Your task to perform on an android device: I want to search for a train to London from Amsterdam tomorrow.
Image 0: 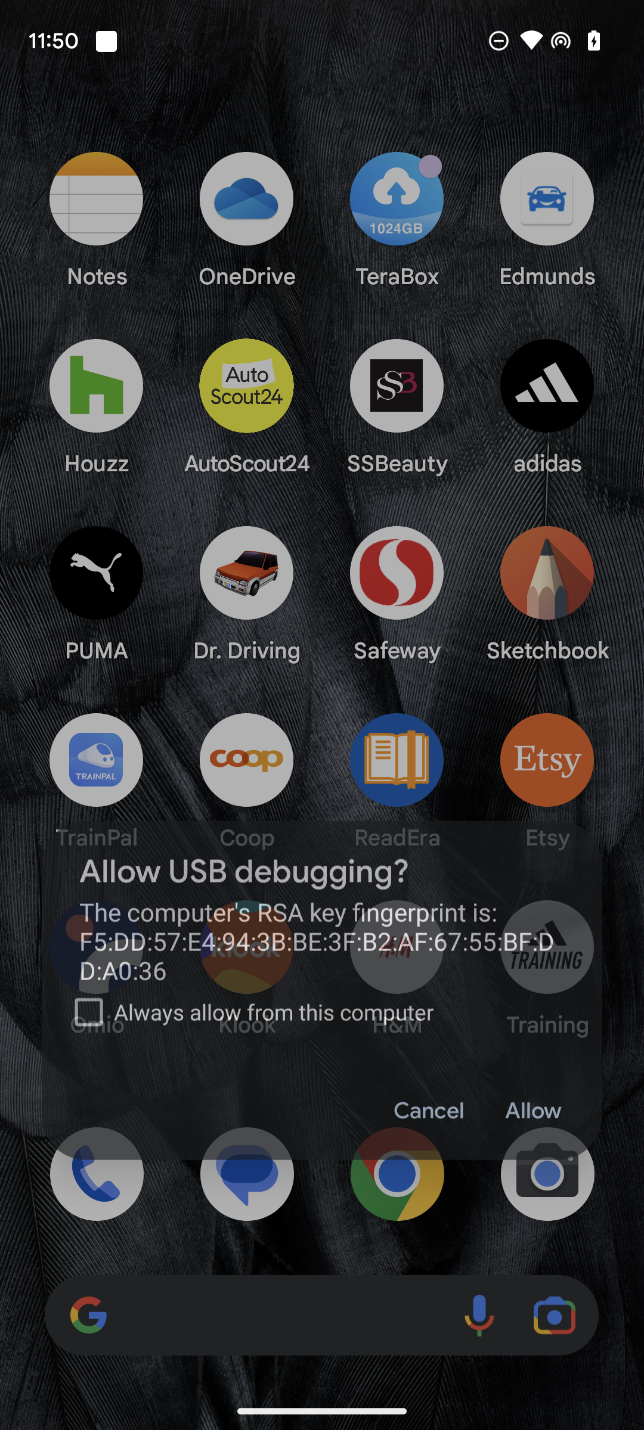
Open the Klook app.
Step 0: open app "Klook"
Image 1: 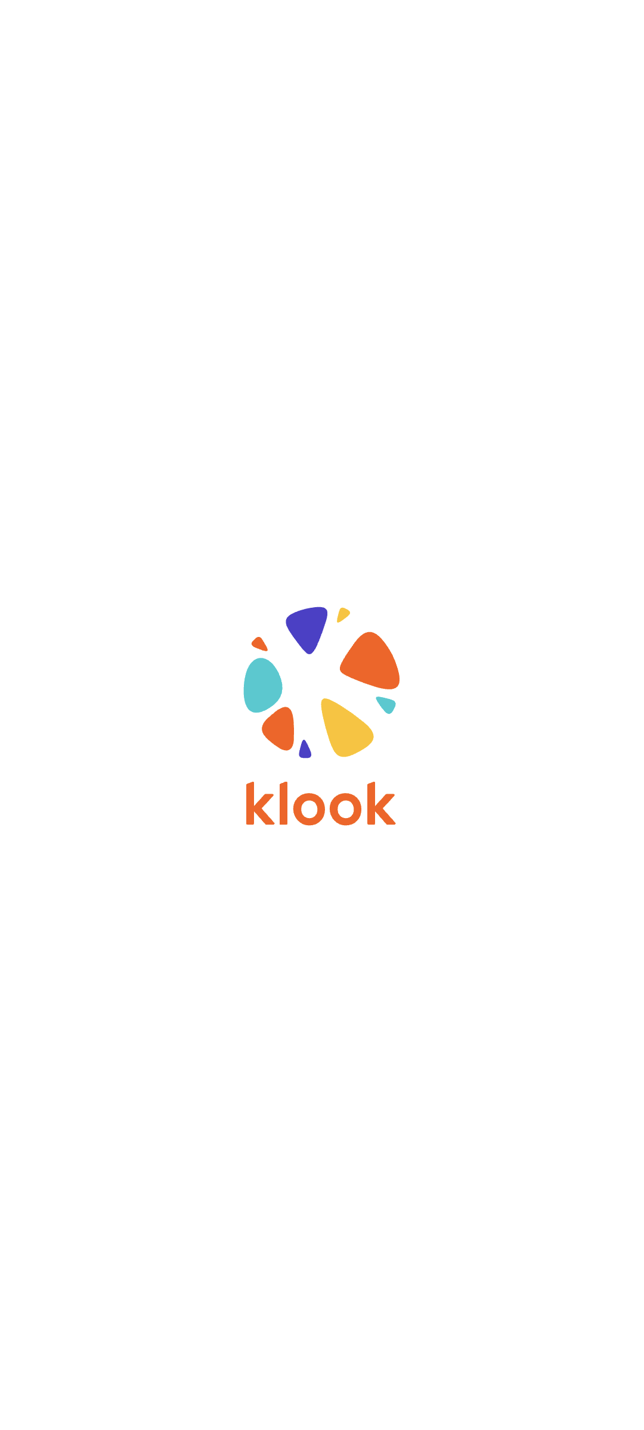
Open the Klook app.
Step 1: wait
Image 2: 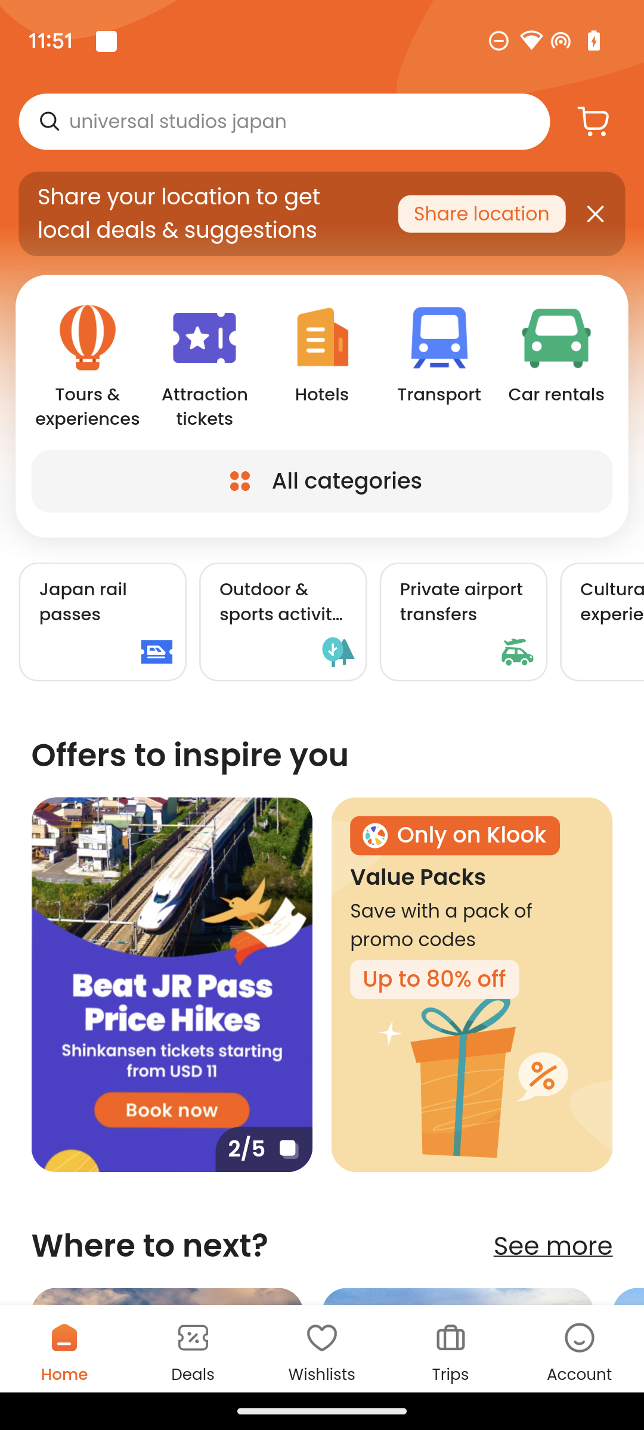
Click on Transport option.
Step 2: click (439, 366)
Image 4: 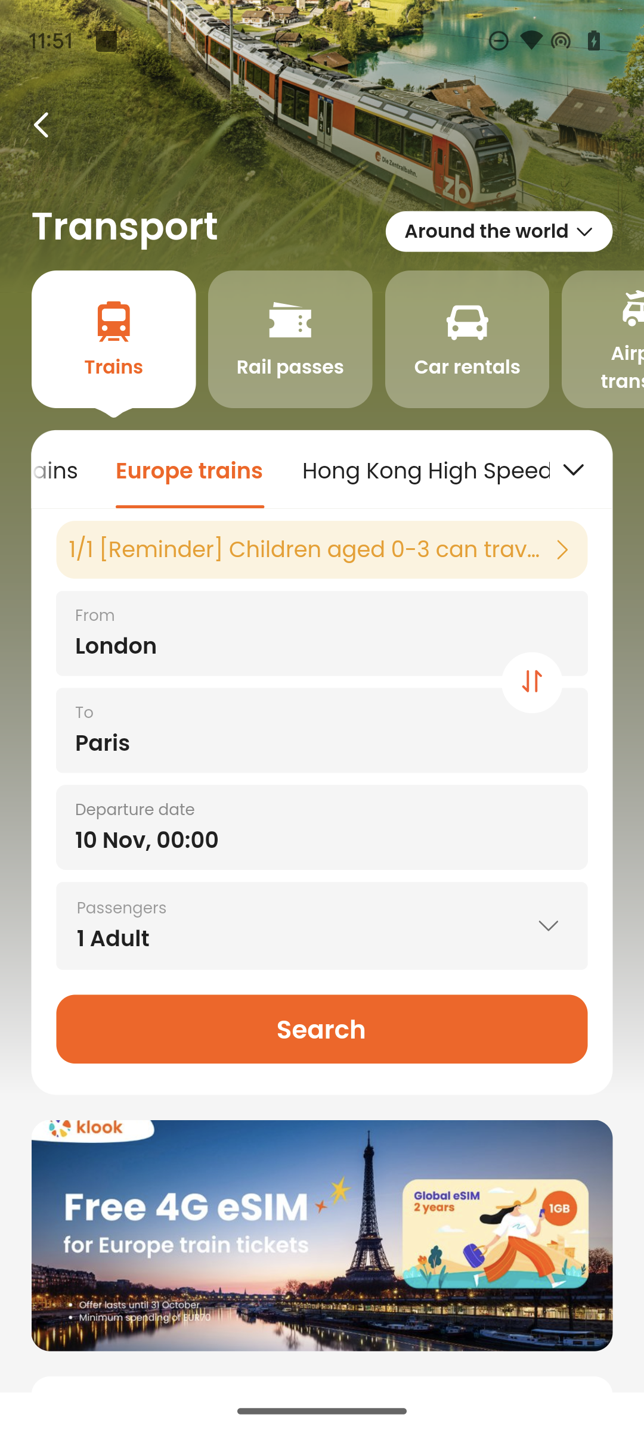
Click on To textbox.
Step 4: click (321, 730)
Image 5: 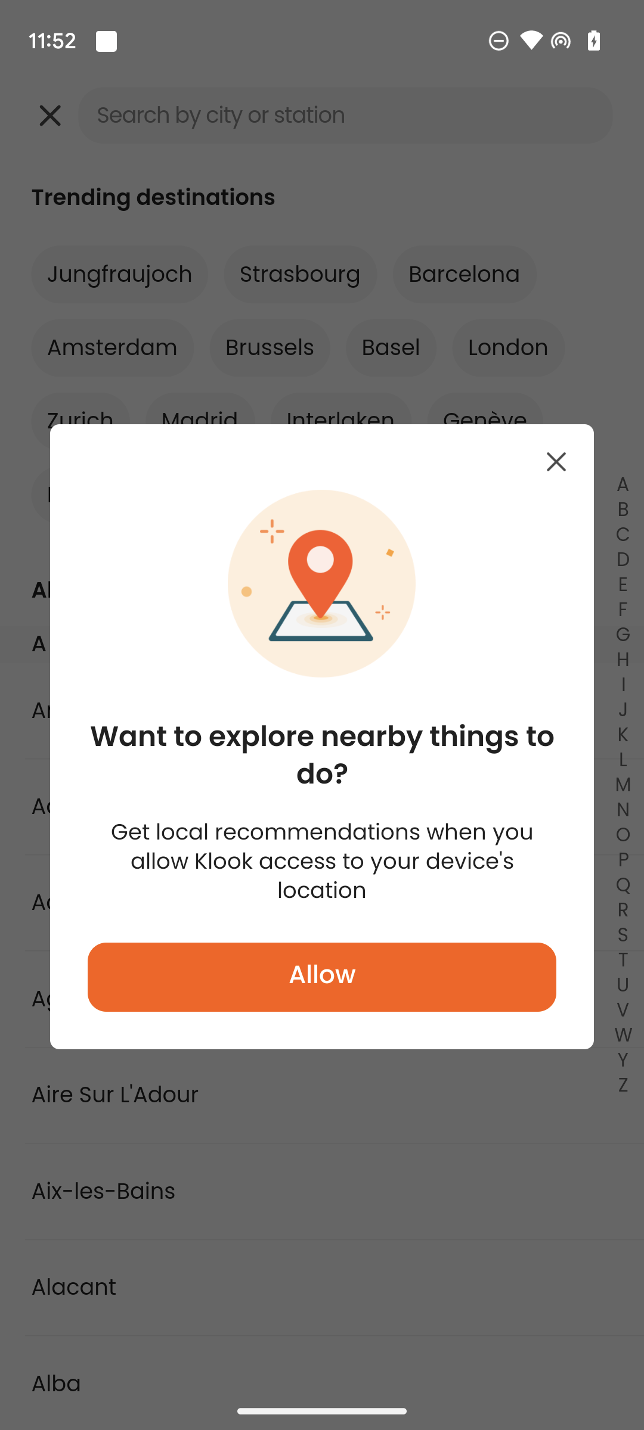
Click on X button.
Step 5: click (556, 461)
Image 6: 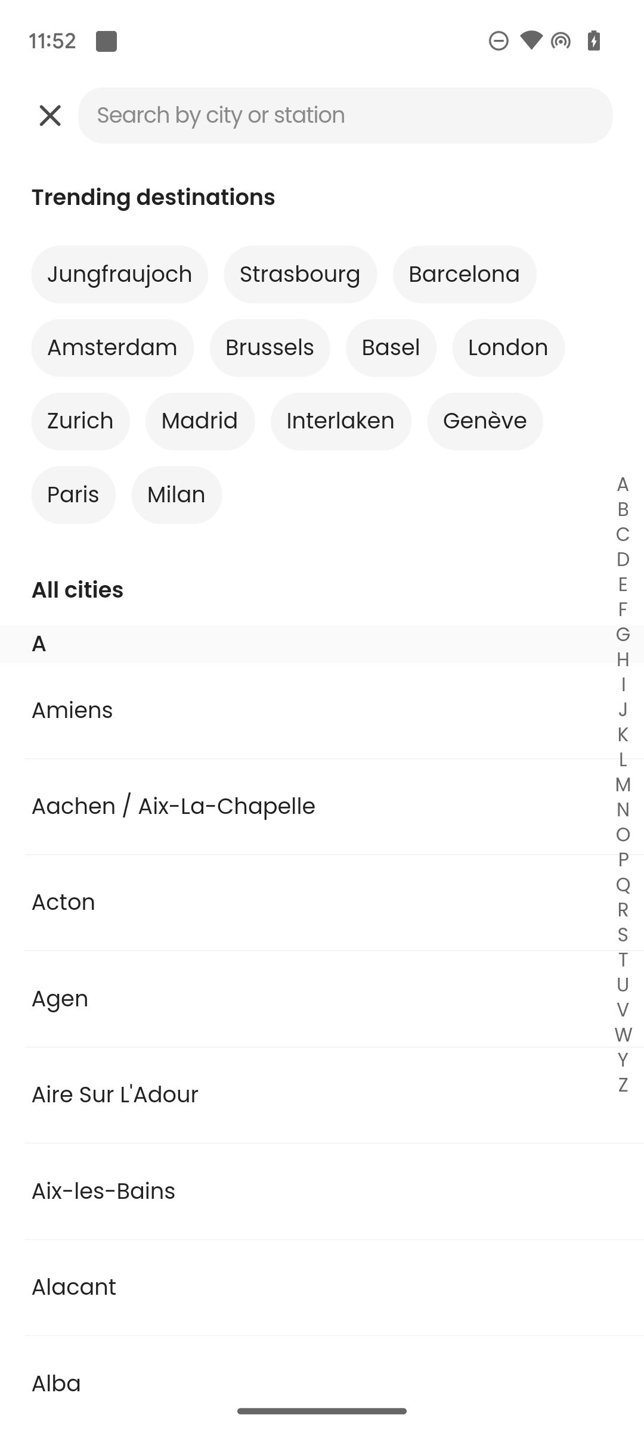
Click on Amsterdam from suggestion.
Step 6: click (113, 347)
Image 7: 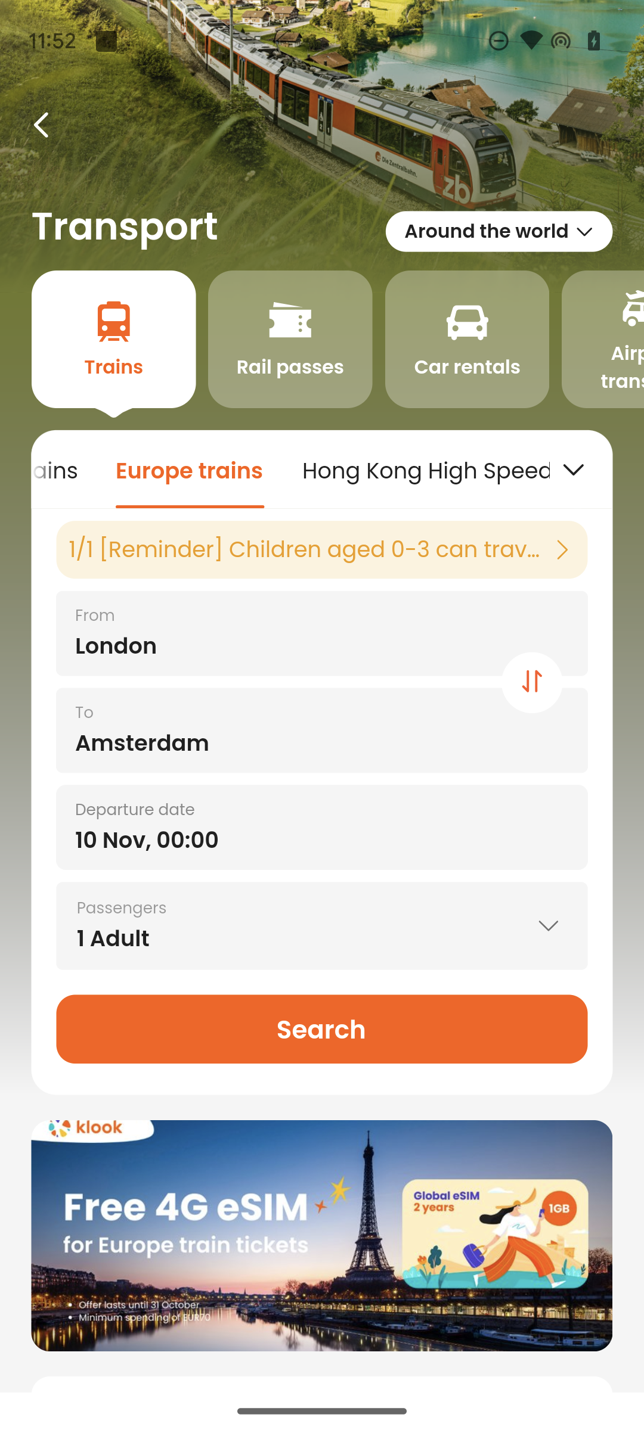
Click on interchange button in between From and To text boxes.
Step 7: click (322, 547)
Image 8: 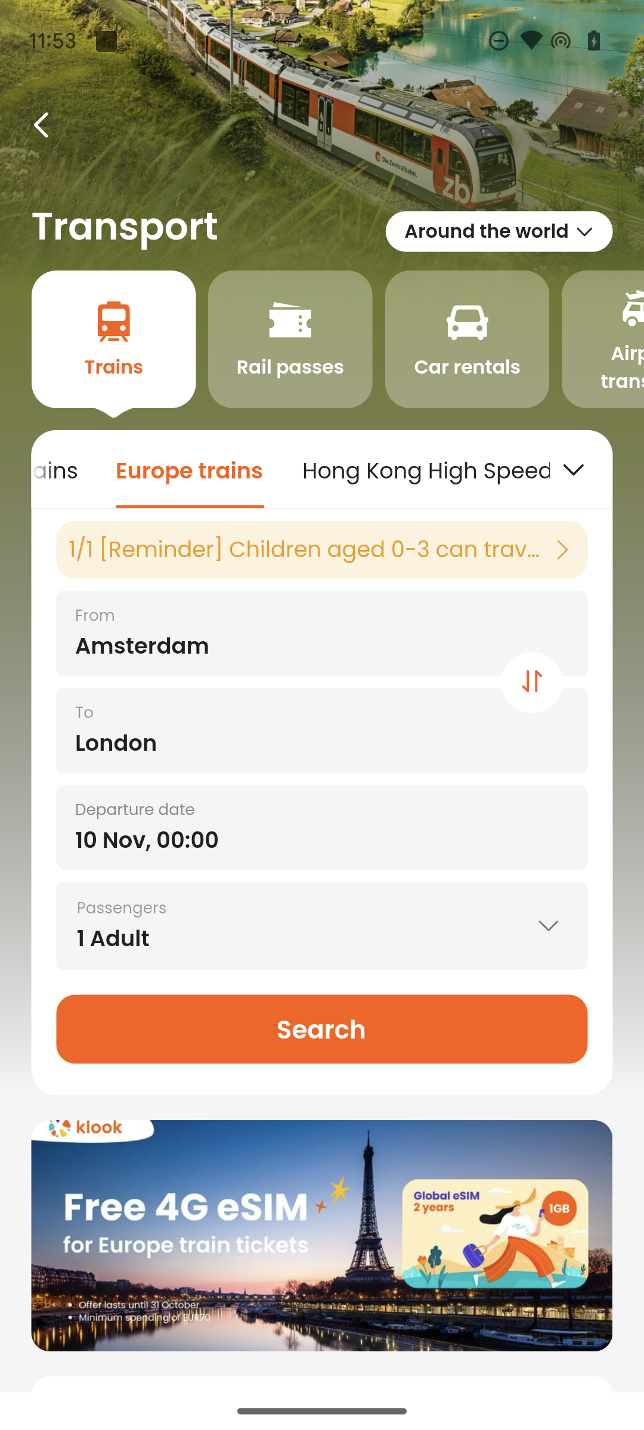
Click on departure date.
Step 8: click (321, 828)
Image 9: 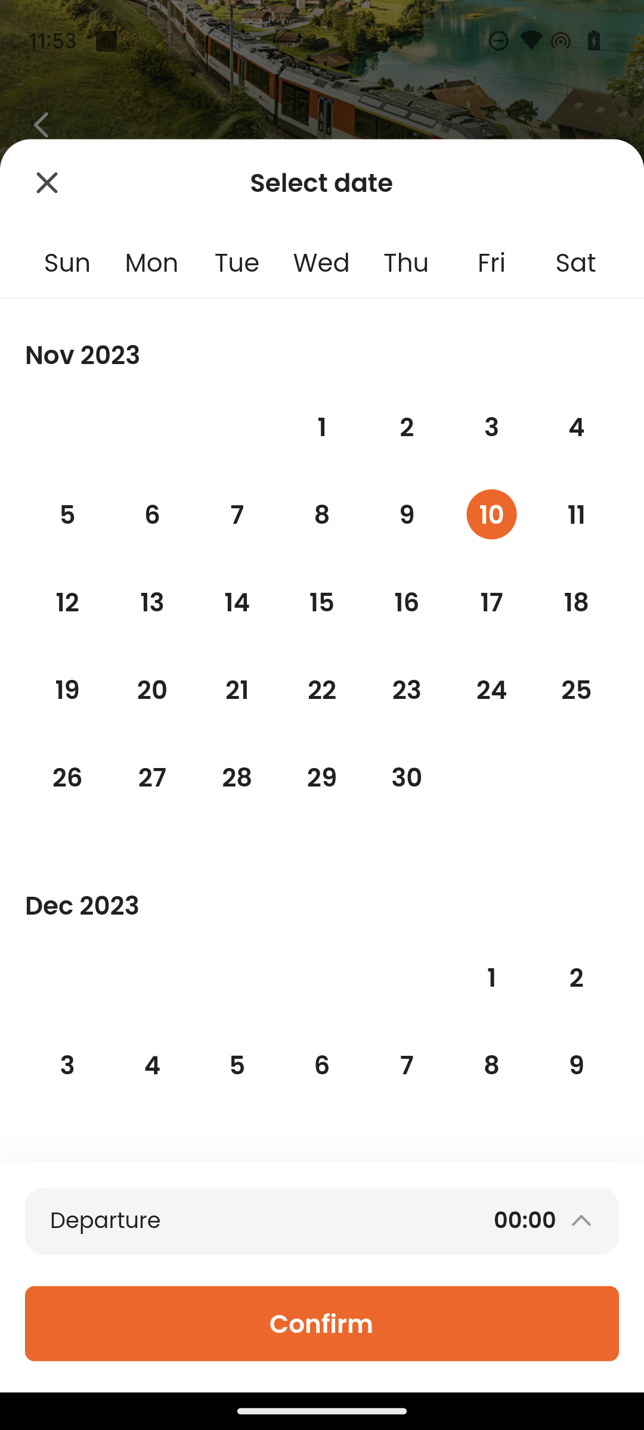
Scroll down to view October month.
Step 9: scroll up
Image 11: 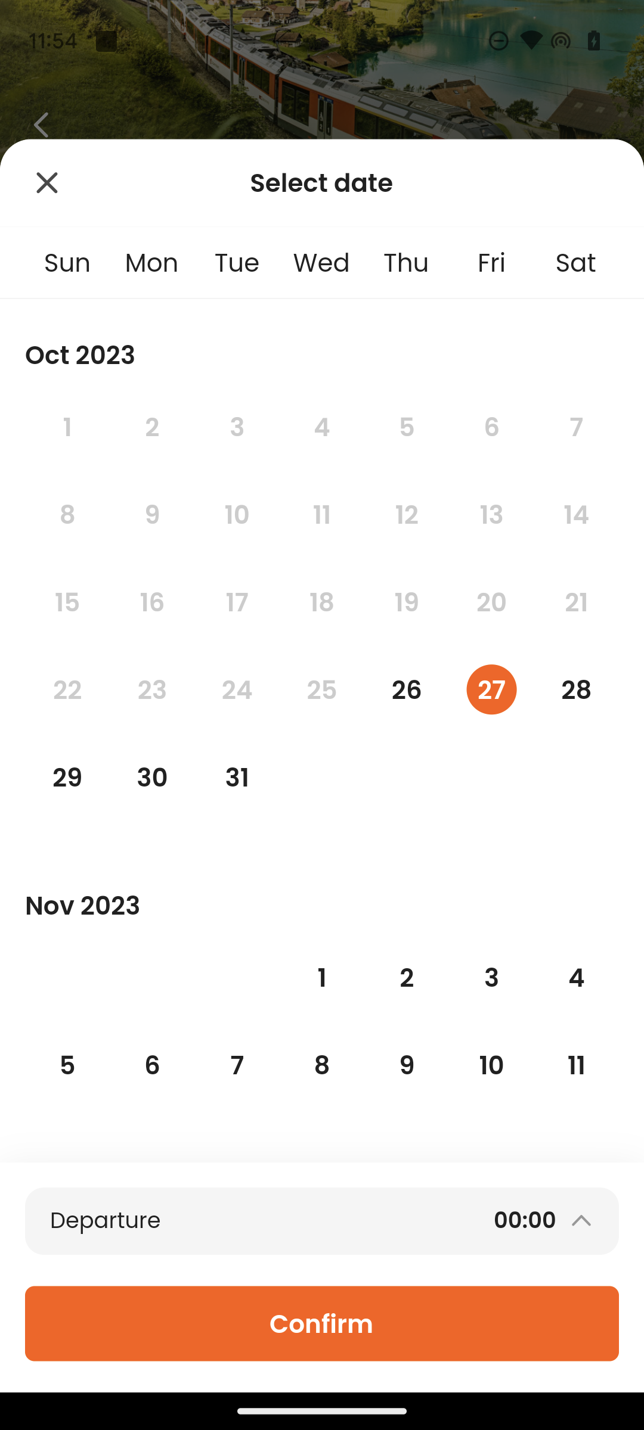
Click on confirm button on the bottom of the screen.
Step 11: click (322, 1323)
Image 12: 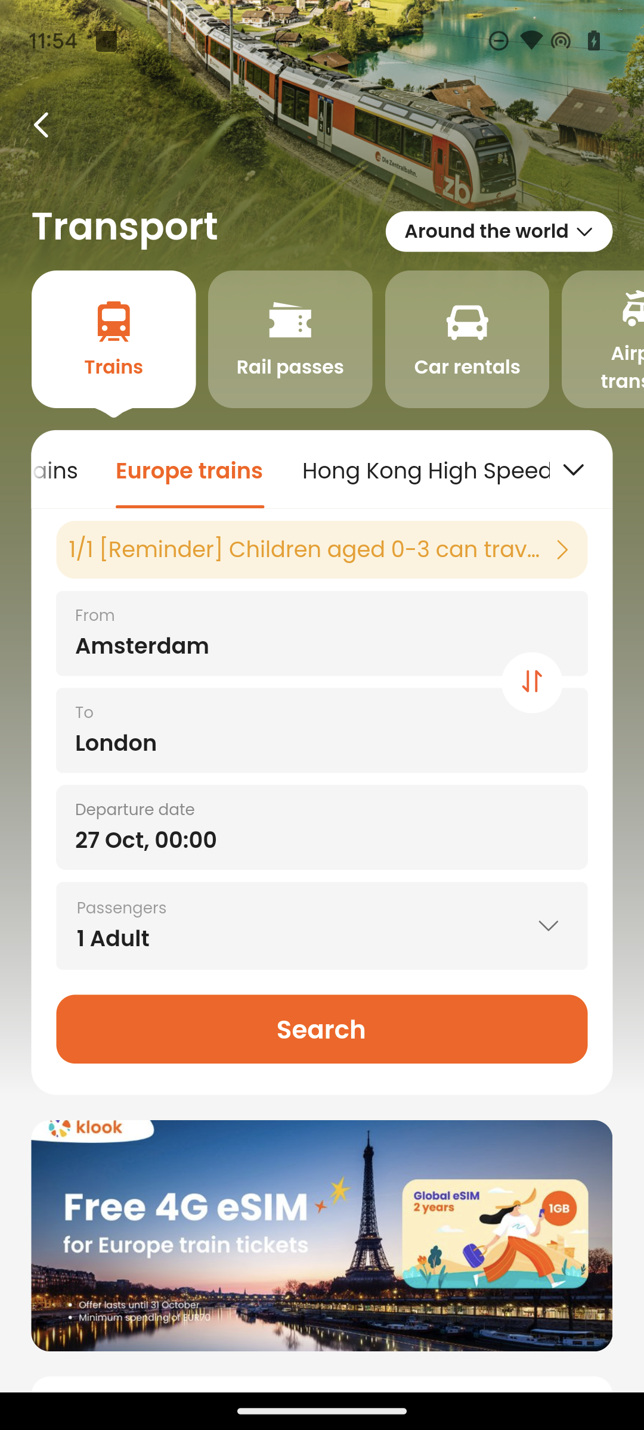
Click on search button.
Step 12: click (321, 1029)
Image 13: 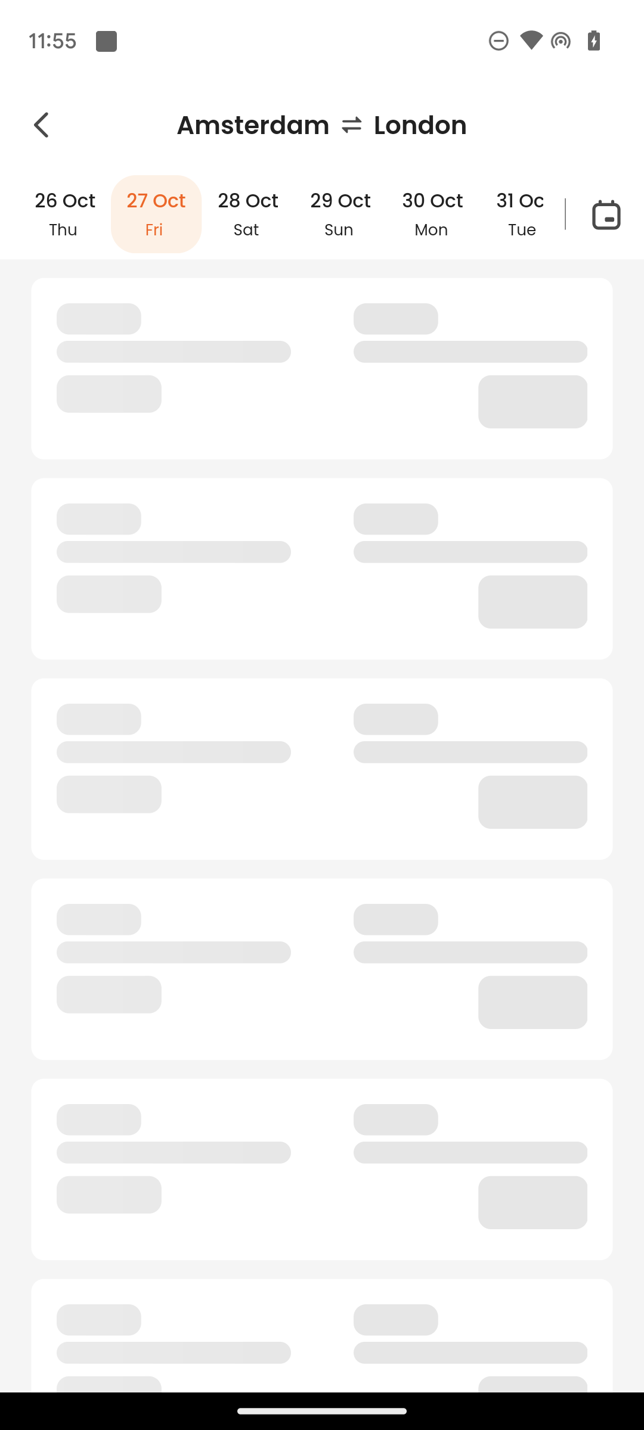
Click on search button.
Step 13: wait